Your task to perform on an android device: Add 2 additional minutes to the current timer and start it
Image 0: 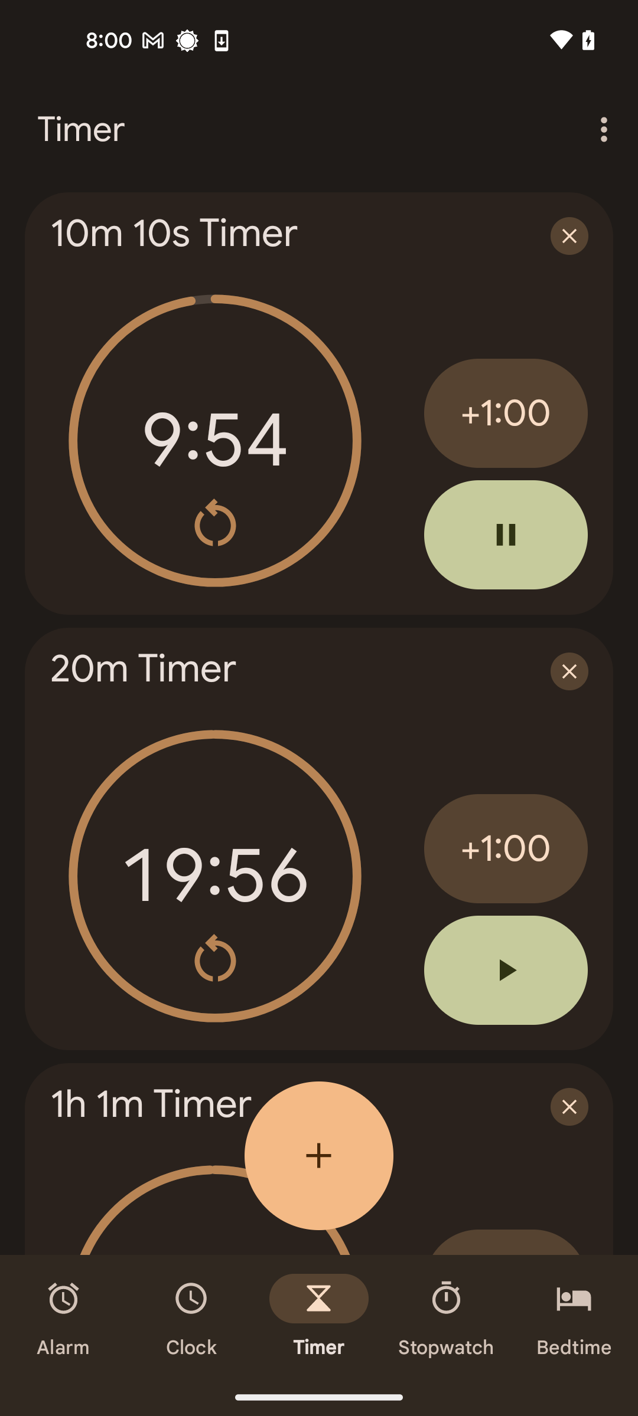
Tap on the +1:00 minute of 10 minutes 10 seconds alarm
Step 0: click (506, 413)
Image 1: 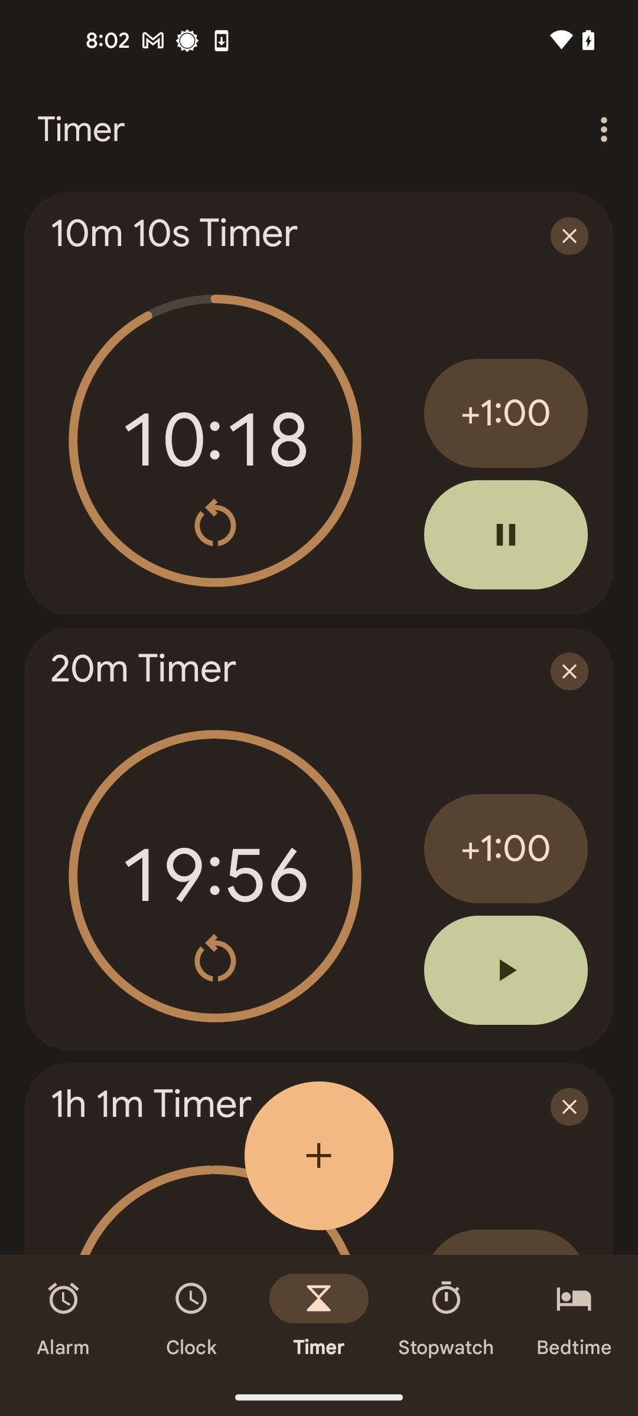
Tap on the +1:00 minute of 10 minutes 10 seconds alarm
Step 1: click (506, 413)
Image 2: 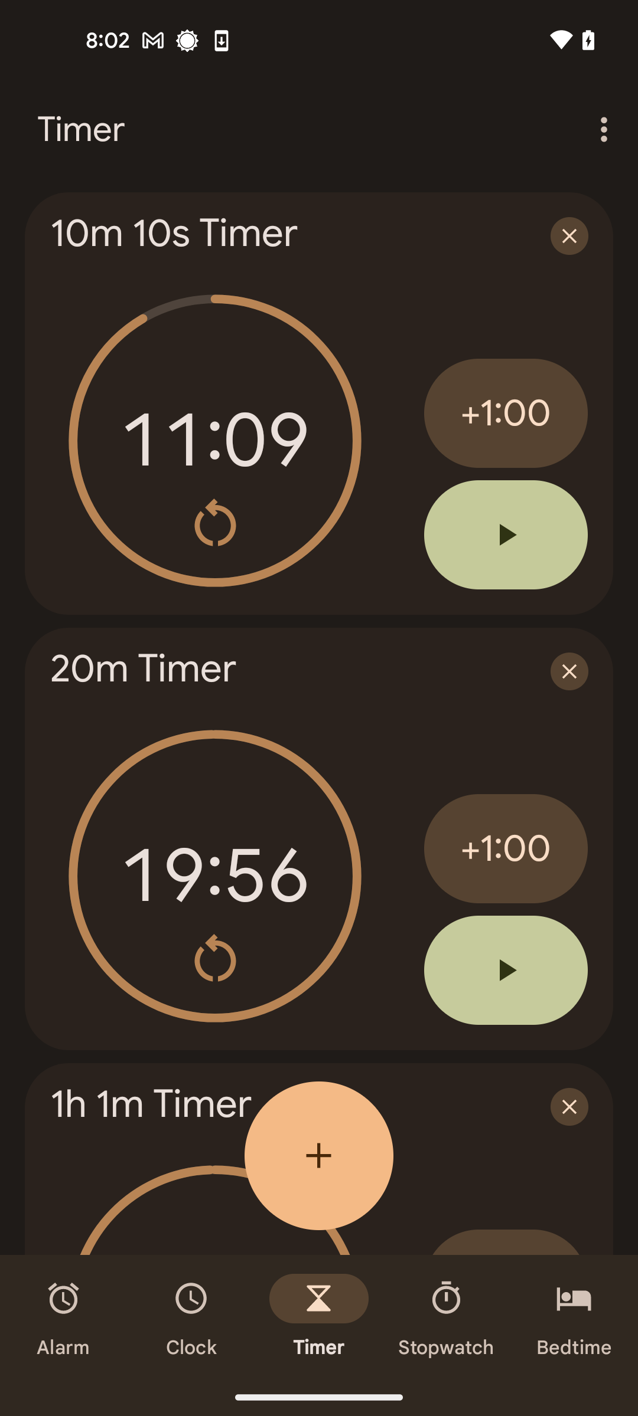
Tap on the +1:00 minute of 10 minutes 10 seconds alarm
Step 2: wait